Your task to perform on an android device: I would like to turn on the get public transit directions
Image 0: 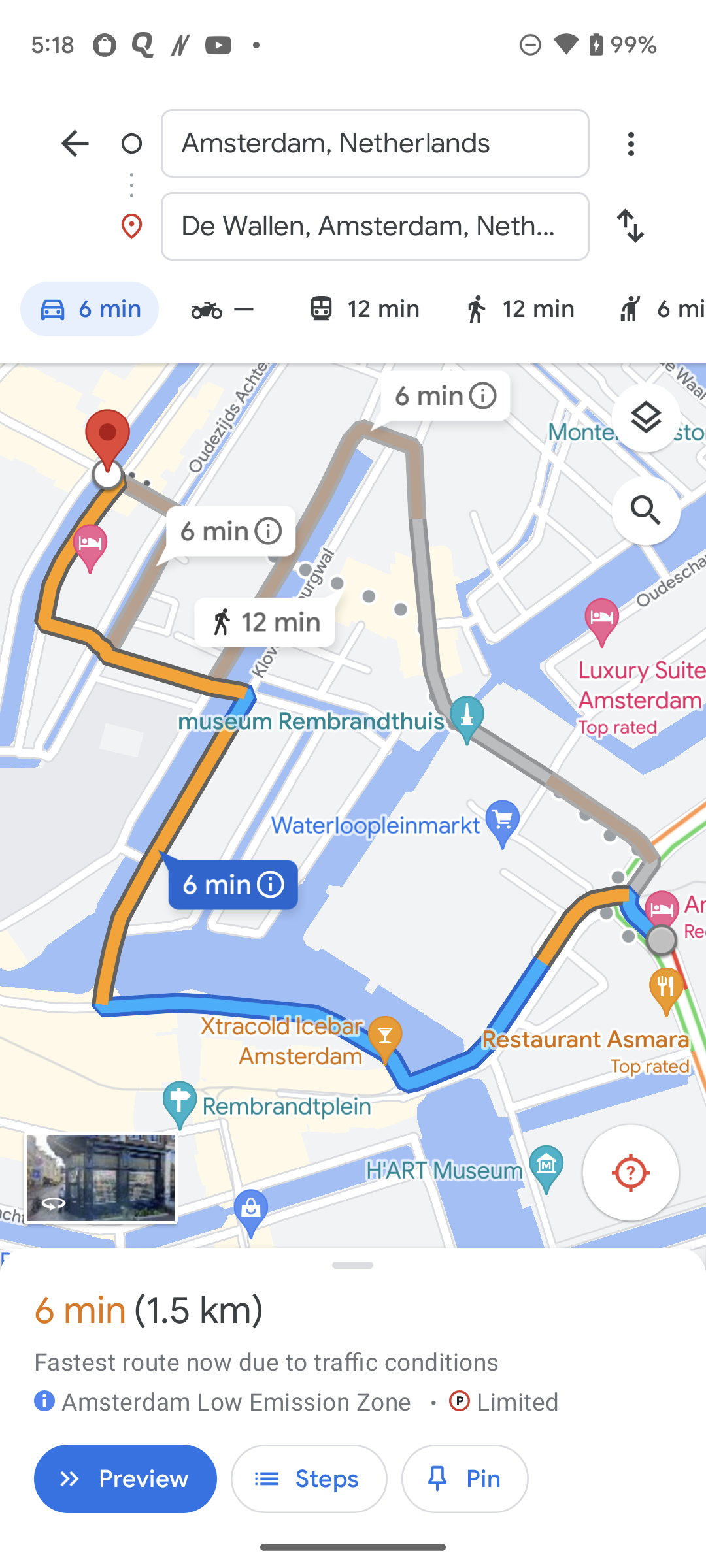
Click on the layers icon at the right of the screen
Step 0: click (656, 425)
Image 1: 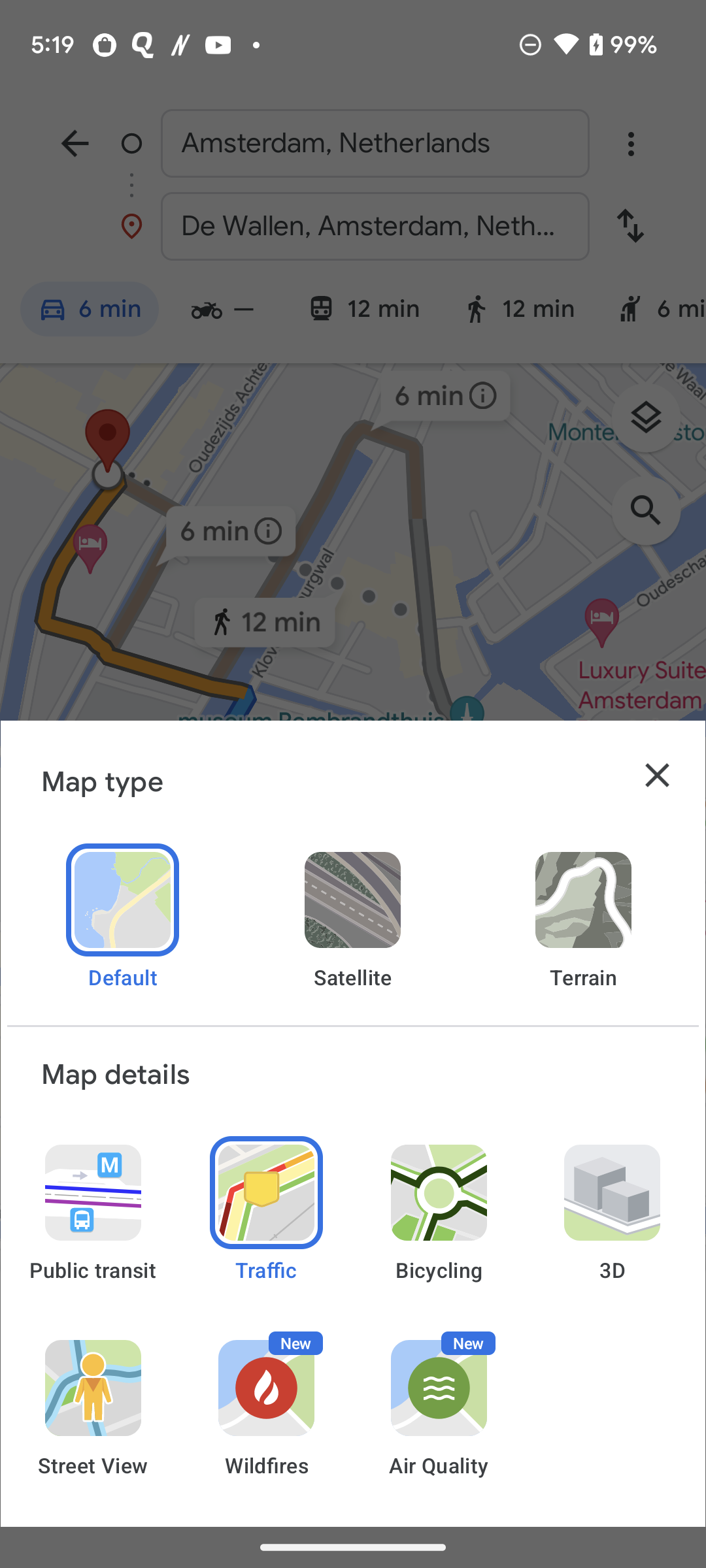
Click on the public transit icon option
Step 1: click (93, 1210)
Image 2: 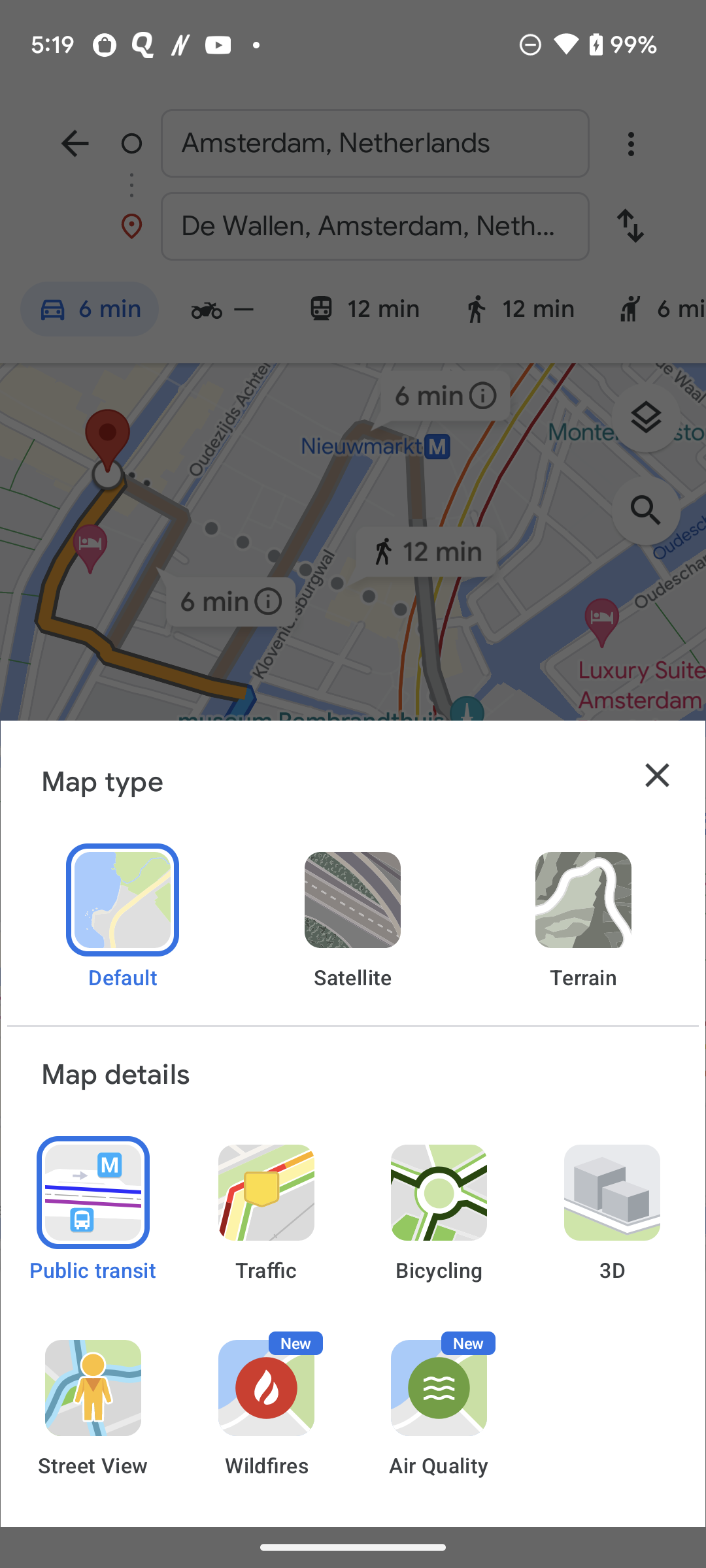
Go back to the screen
Step 2: press back button